Your task to perform on an android device: My old drill machine broke down, so I need a new one for my carpentry business. To locate a drill, use the CoolBlue app.
Image 0: 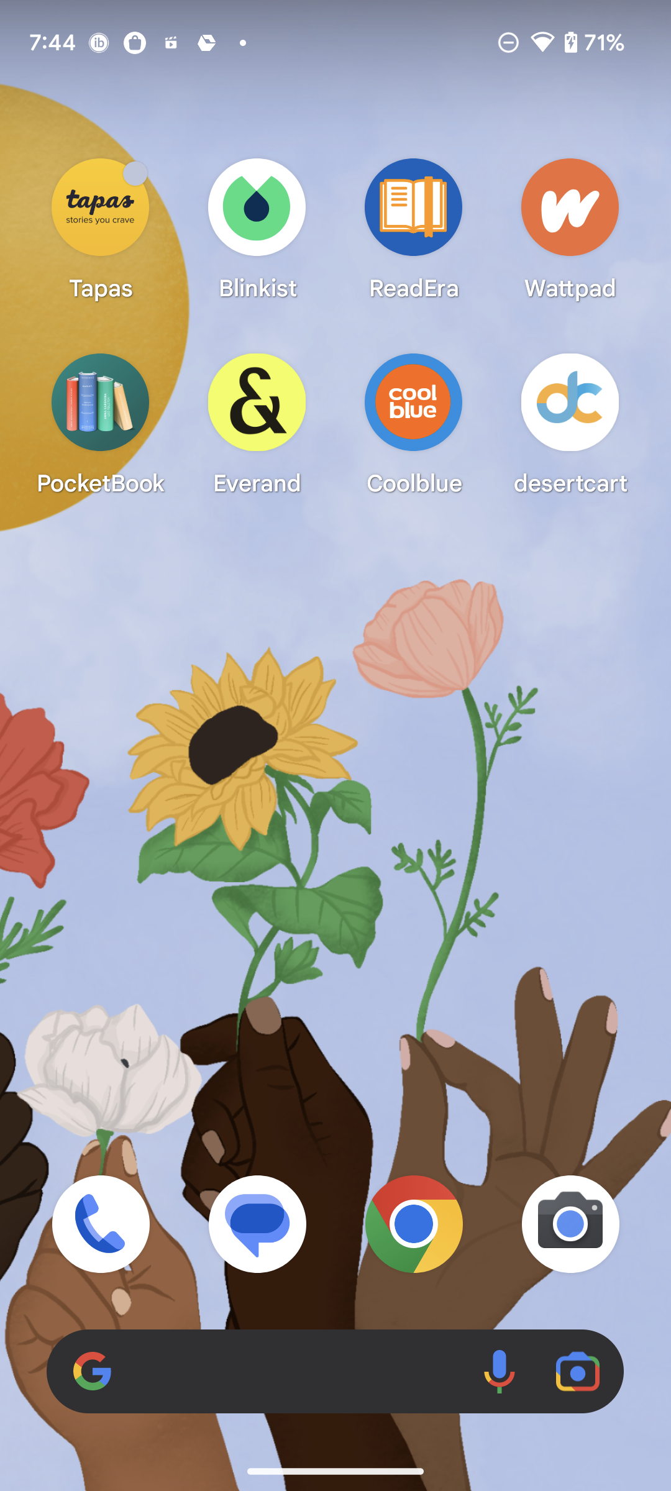
Open Coolblue app
Step 0: open app "Coolblue"
Image 1: 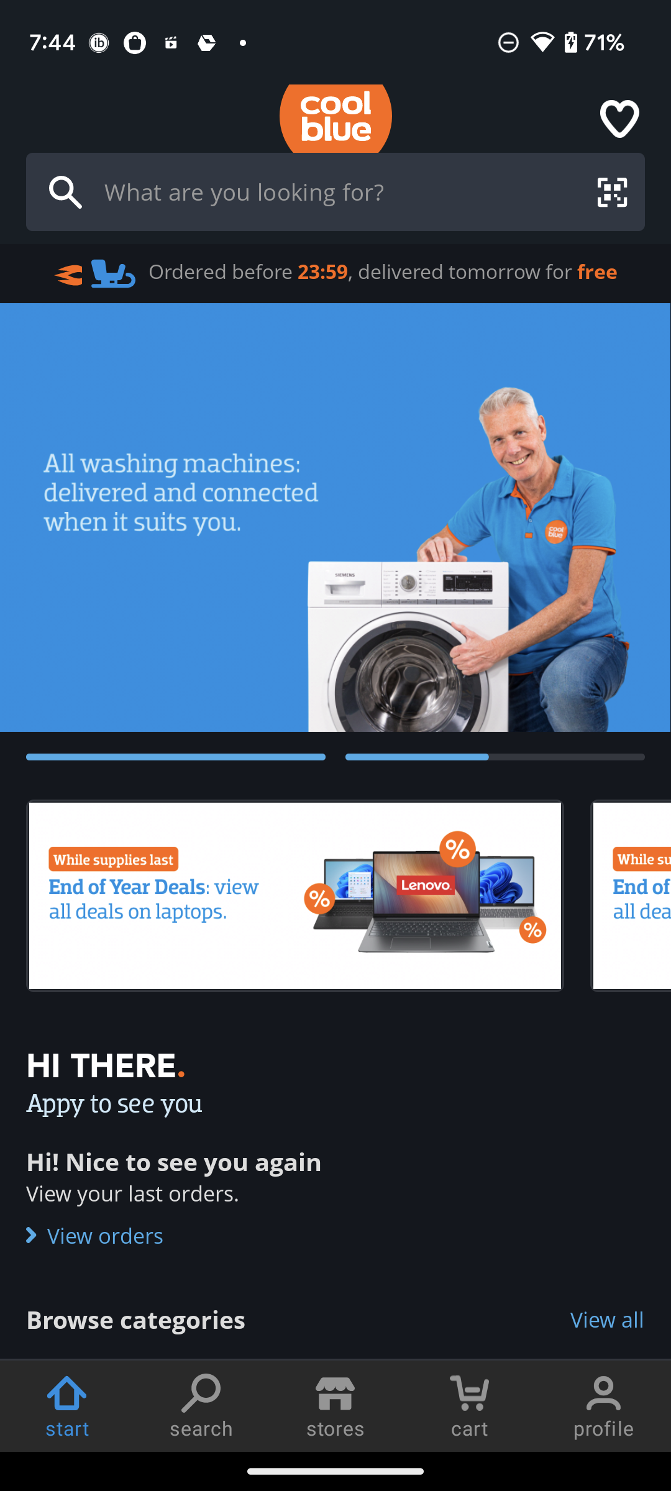
Click on the search bar at the top of the screen
Step 1: click (335, 192)
Image 2: 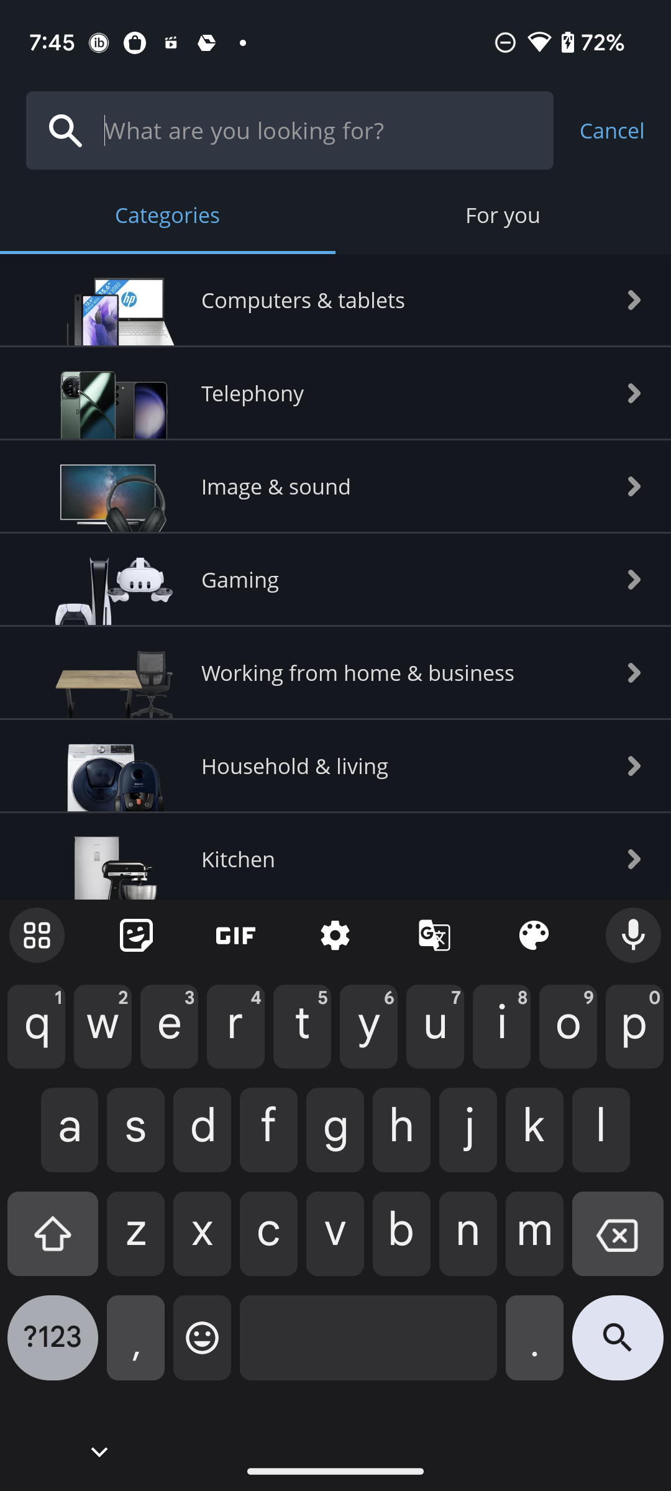
search for drills
Step 2: type "drills"
Image 3: 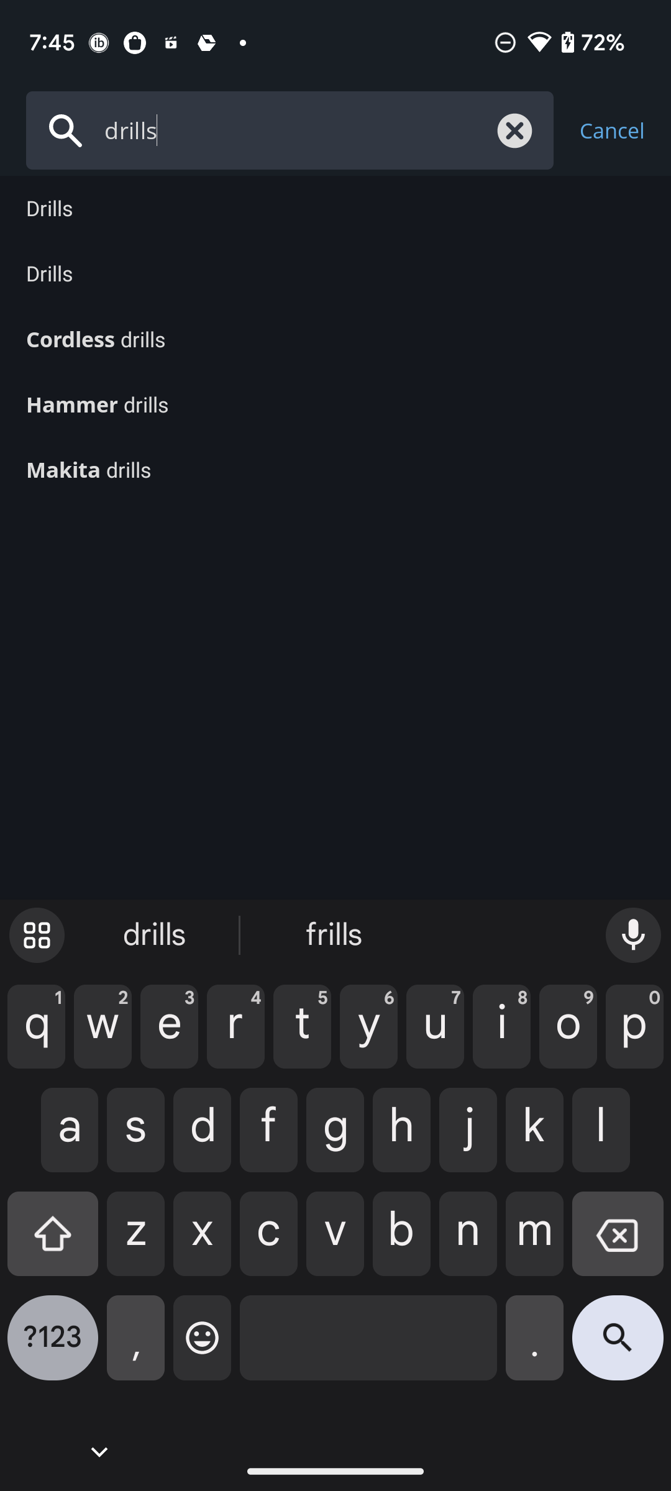
click on the first search suggestion
Step 3: click (335, 208)